Your task to perform on an android device: I want to create a document with the text "My park society held a cycling competition in the next week " in Microsoft Word.
Image 0: 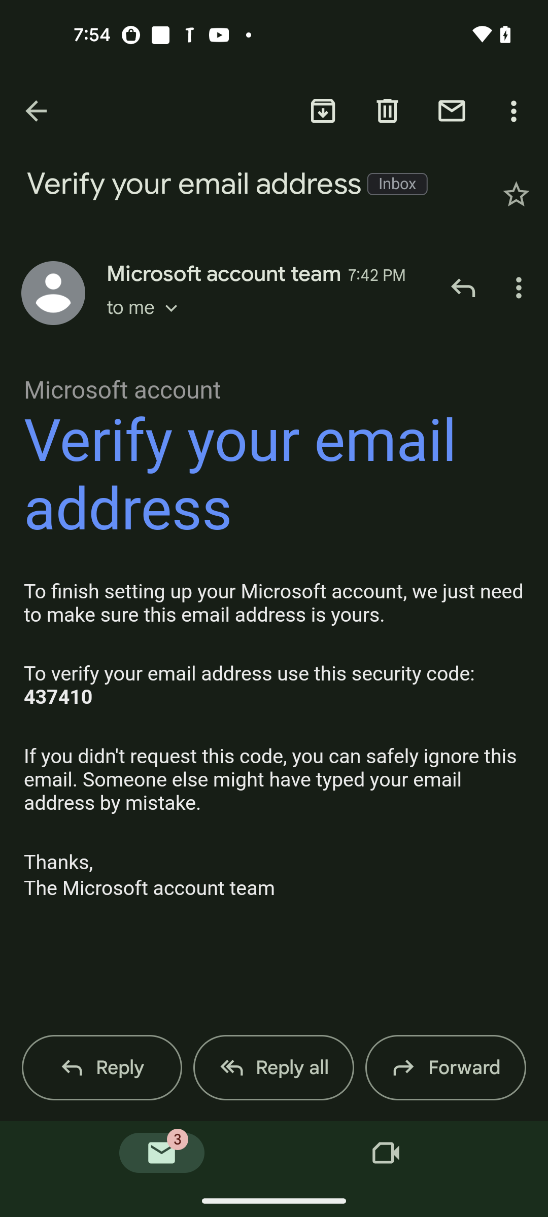
open the Microsoft Word app
Step 0: open app "Word"
Image 1: 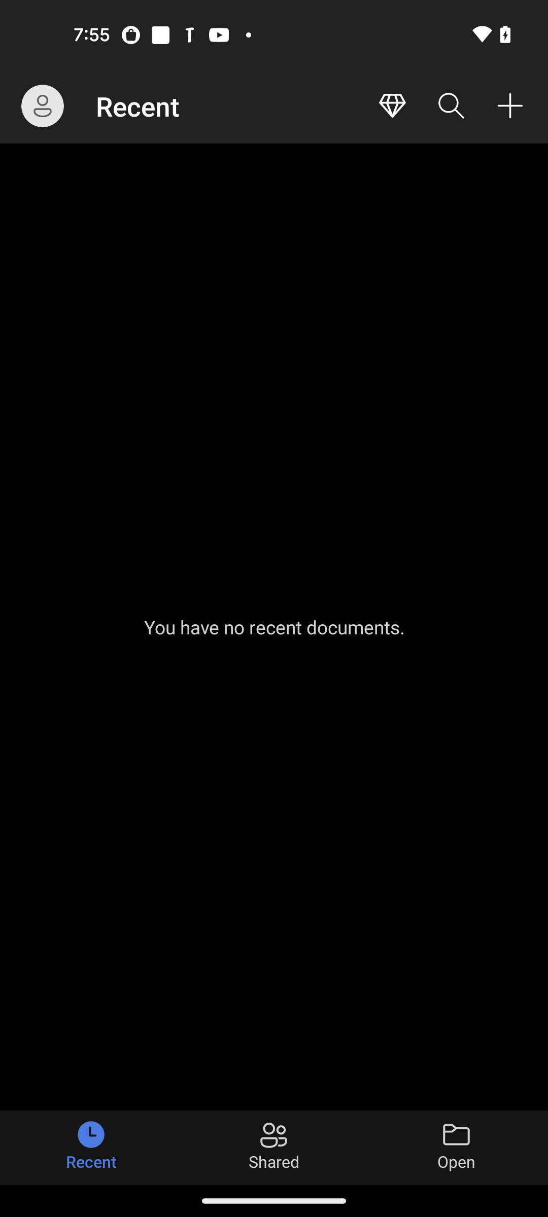
Click on the +icon at the top right corner of the screen
Step 1: click (510, 105)
Image 2: 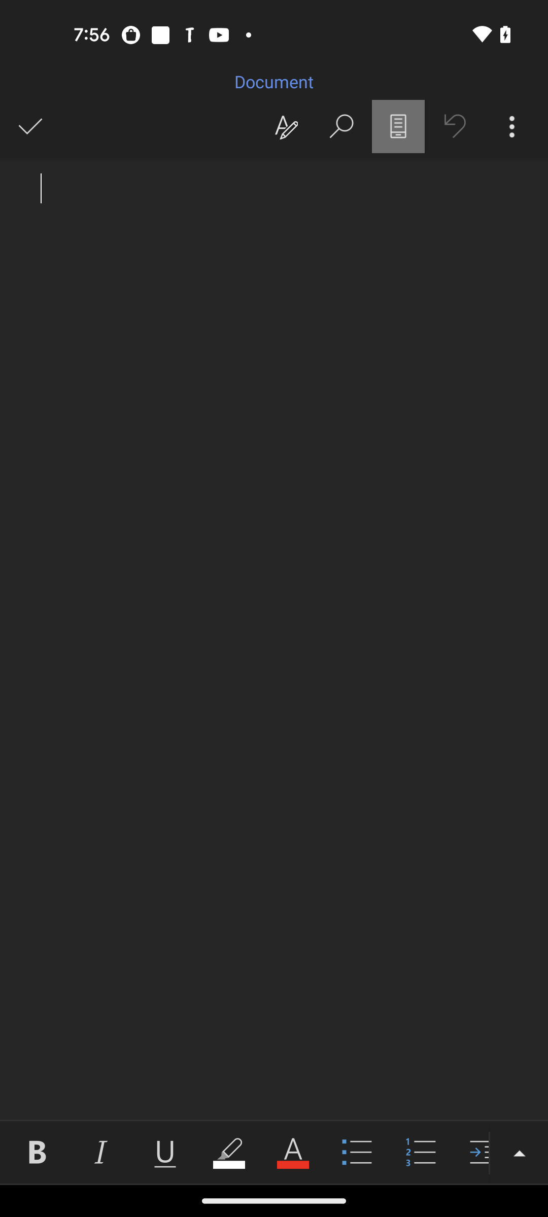
Enter a text as My park society held a cycling competition in the next week
Step 2: type "My park society held a cycling competition in the next week"